Your task to perform on an android device: I would like to share my favorite book, The catcher in the rye, on Webnovel app to my mother Bianca, who asked me for a book recommendation at bianca.rossi1967@gmail.com.
Image 0: 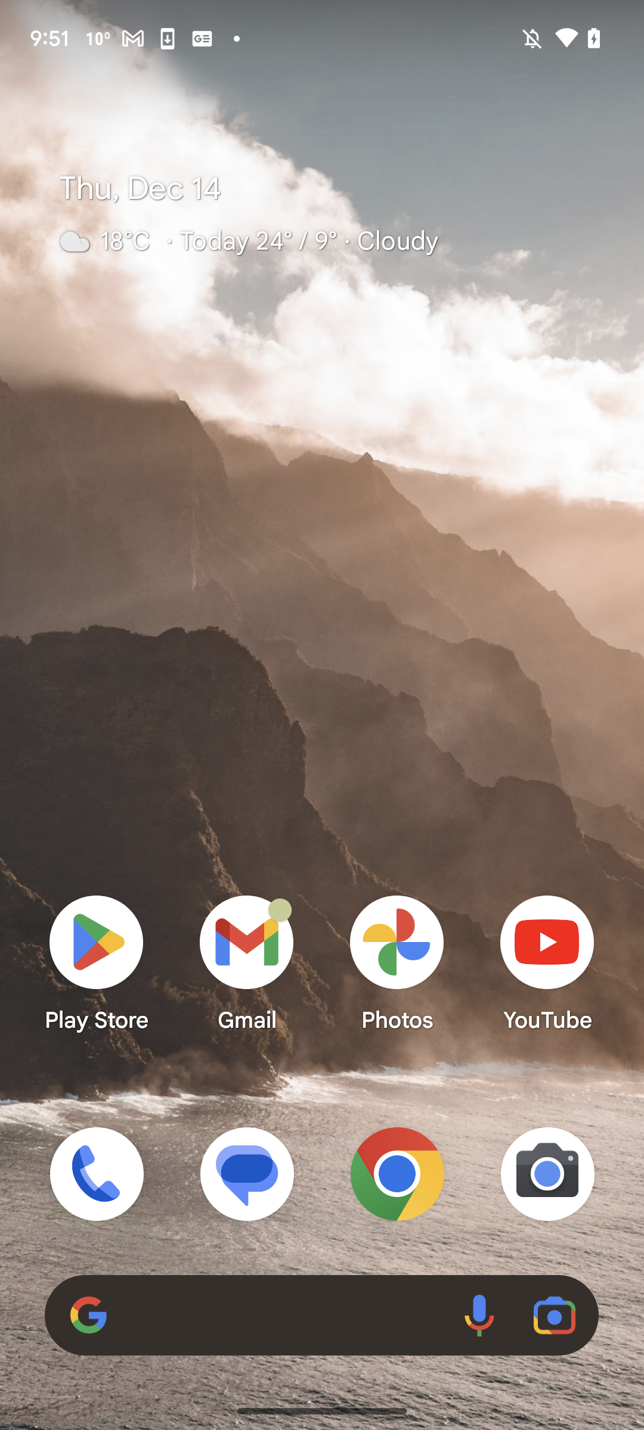
Open WebNovel app
Step 0: open app "WebNovel"
Image 1: 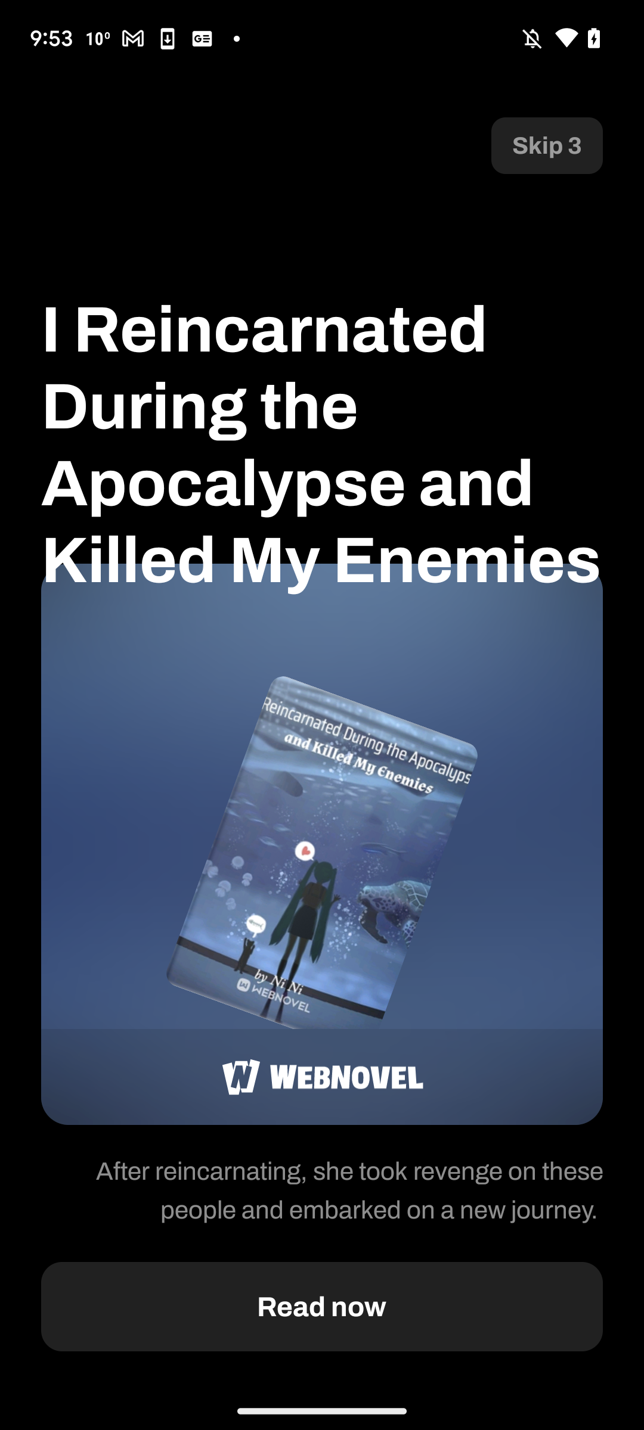
Open WebNovel app
Step 1: wait
Image 2: 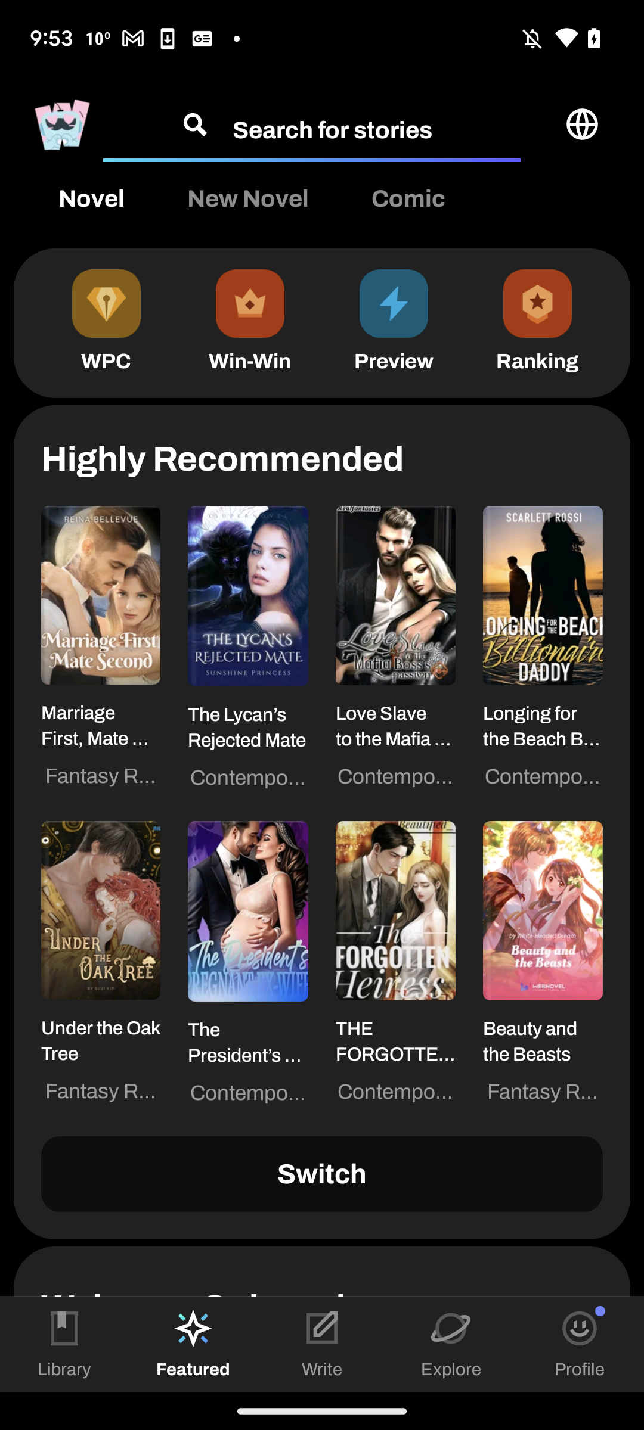
Click on the  search bar at the top of the  screen
Step 2: click (332, 128)
Image 3: 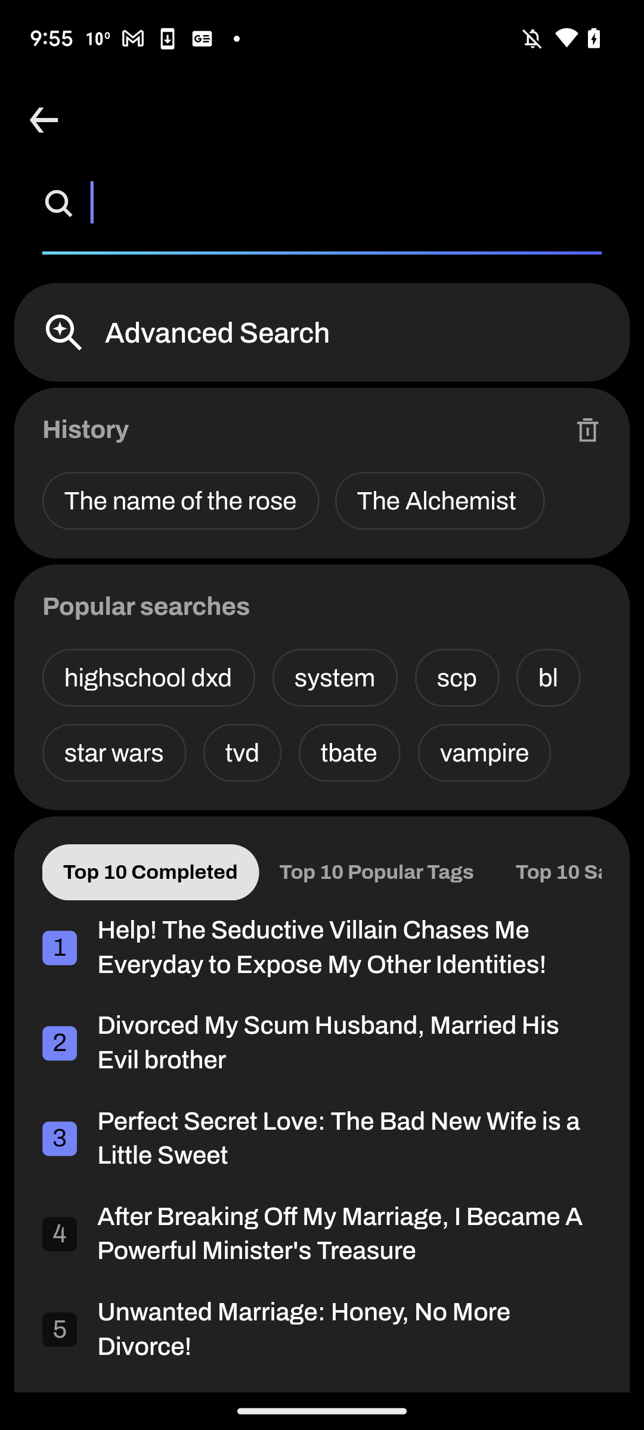
Search for The catcher in the rye
Step 3: type "The catcher in the rye"
Image 4: 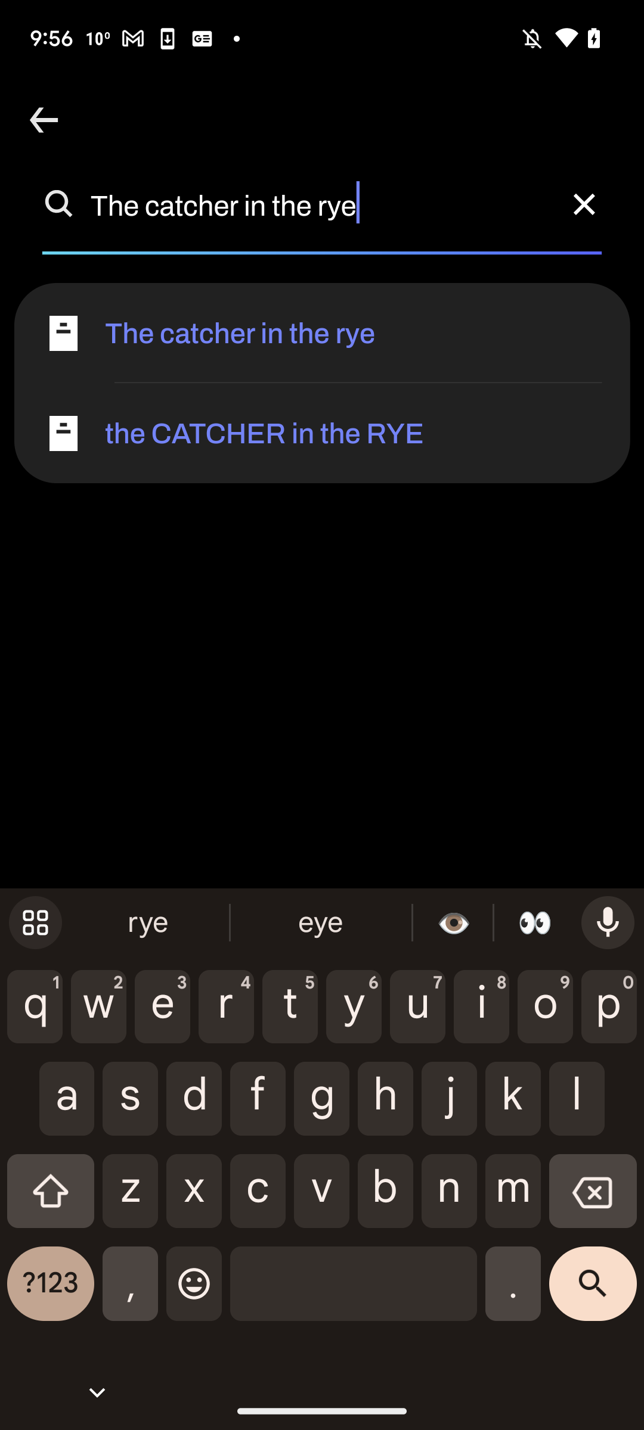
Click on first suggestion
Step 4: click (322, 332)
Image 5: 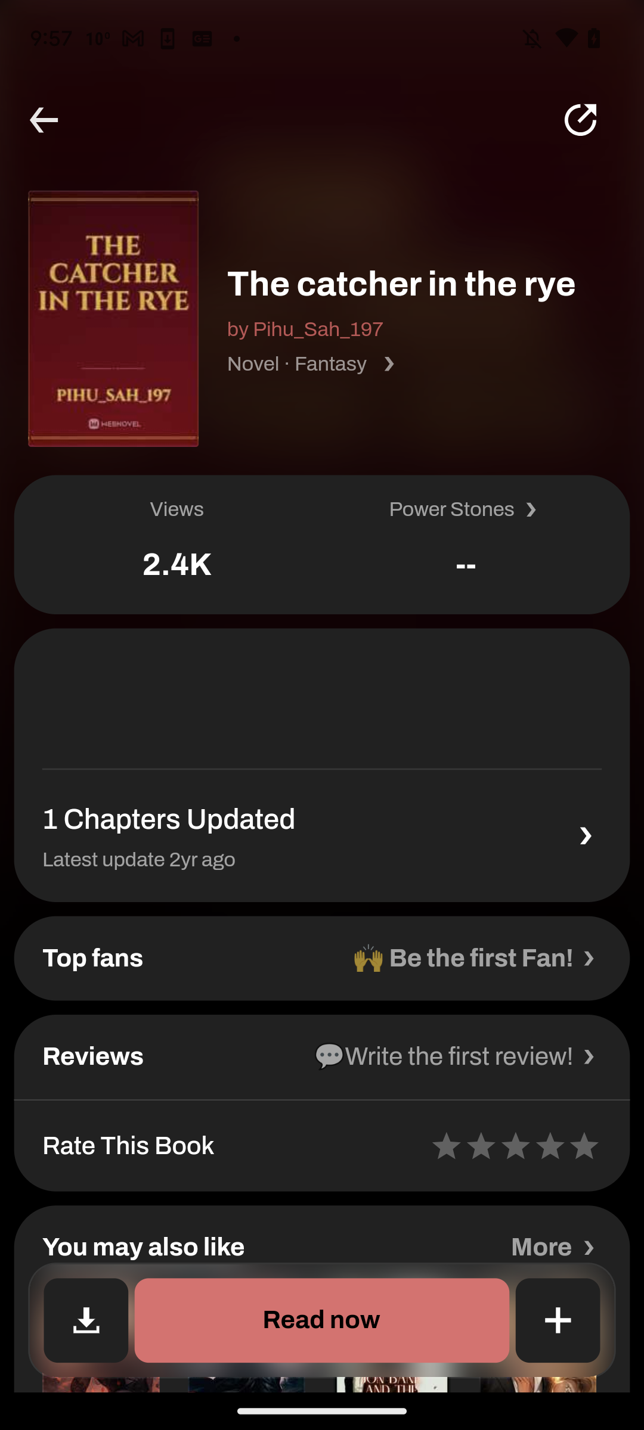
Click on share icon
Step 5: click (322, 696)
Image 6: 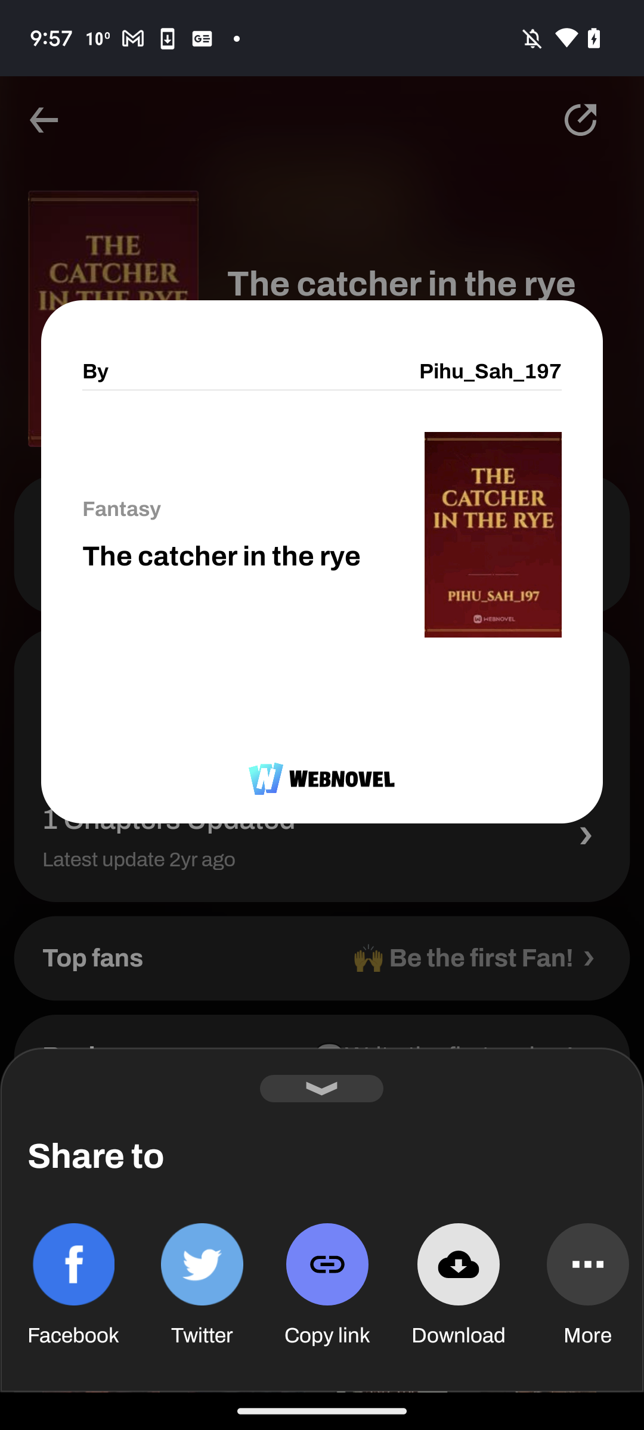
Click on share icon
Step 6: wait
Image 7: 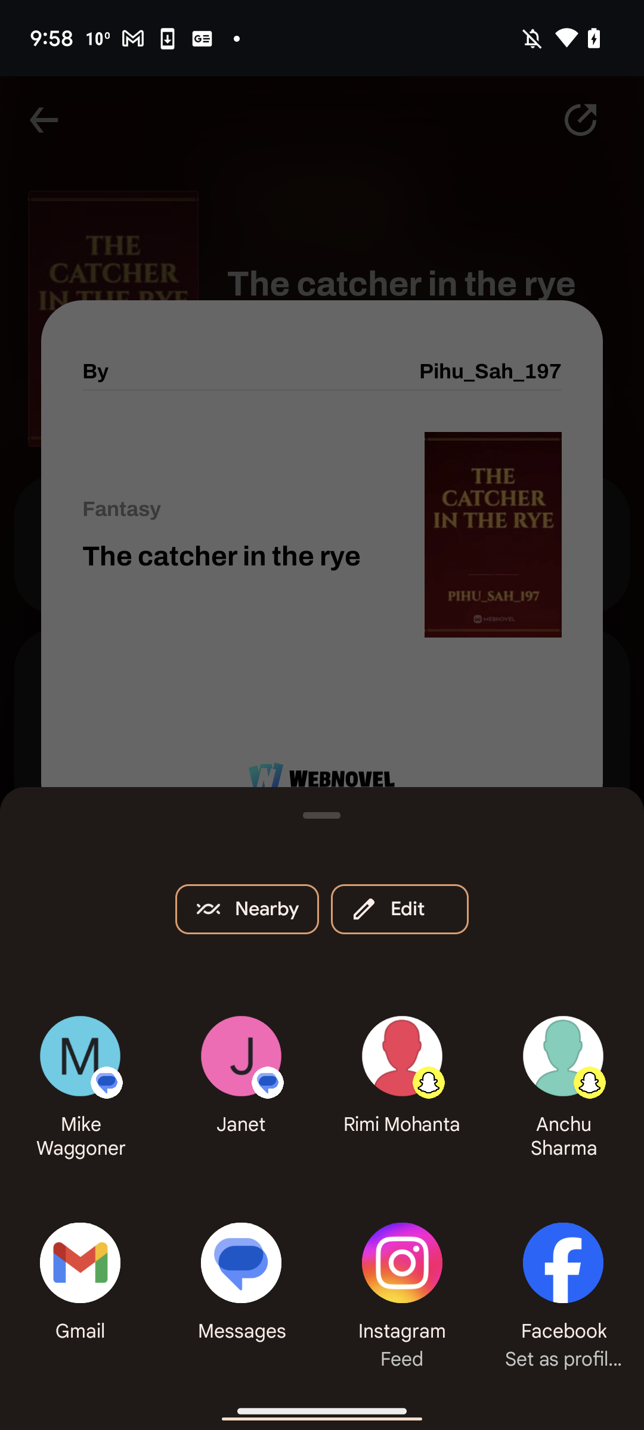
Click on gmail icon
Step 7: click (53, 1274)
Image 8: 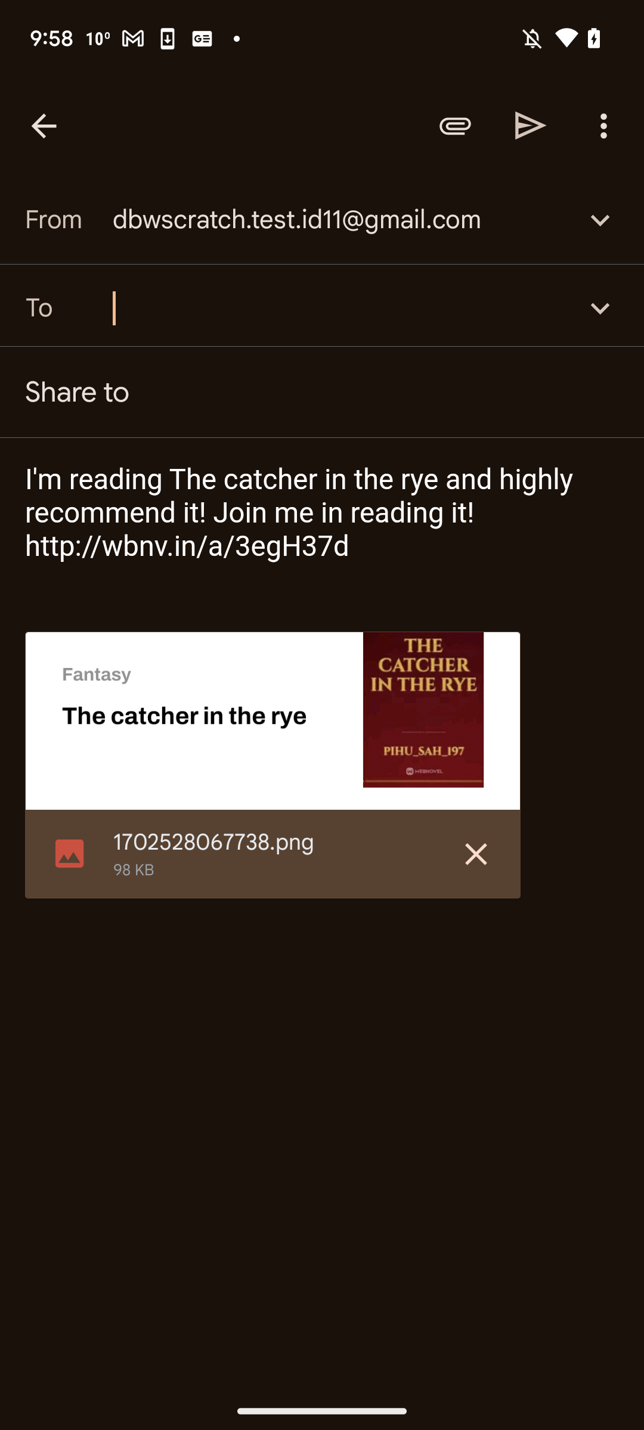
Share to bianca.rossi1967@gmail.com
Step 8: type "bianca.rossi1967@gmail.com"
Image 9: 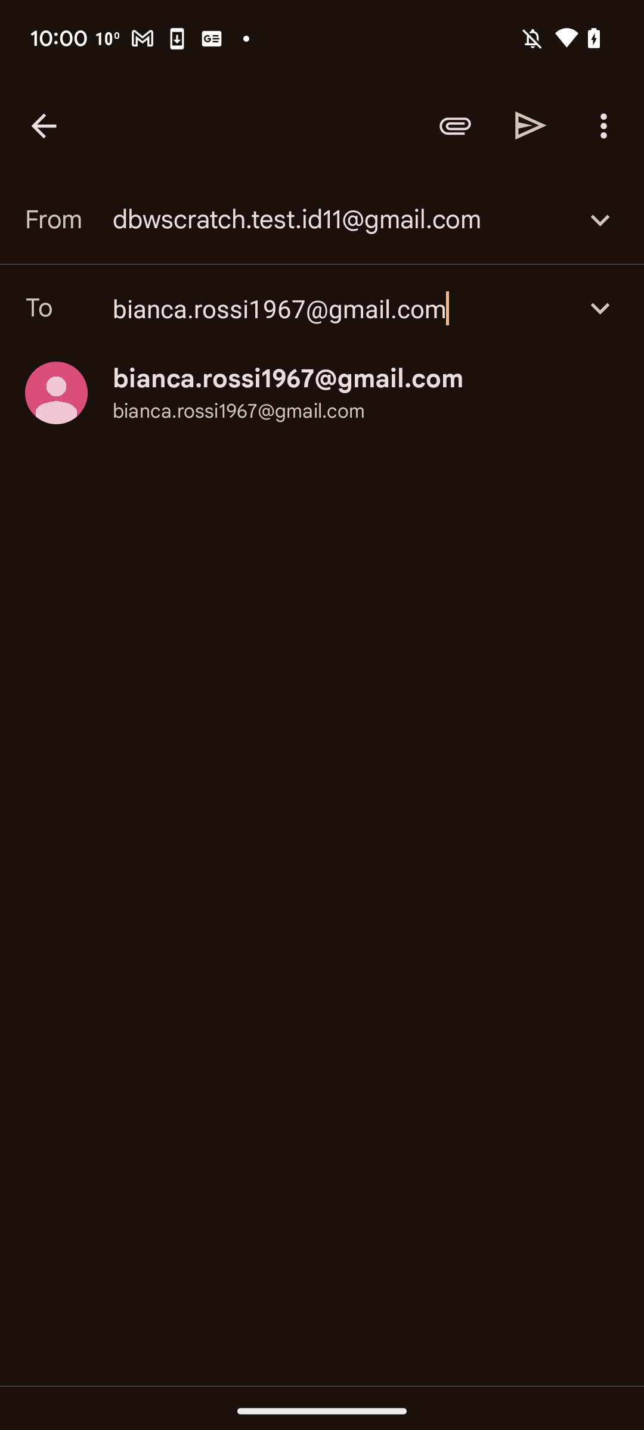
Click on bianca.rossi1967@gmail.com
Step 9: click (239, 411)
Image 10: 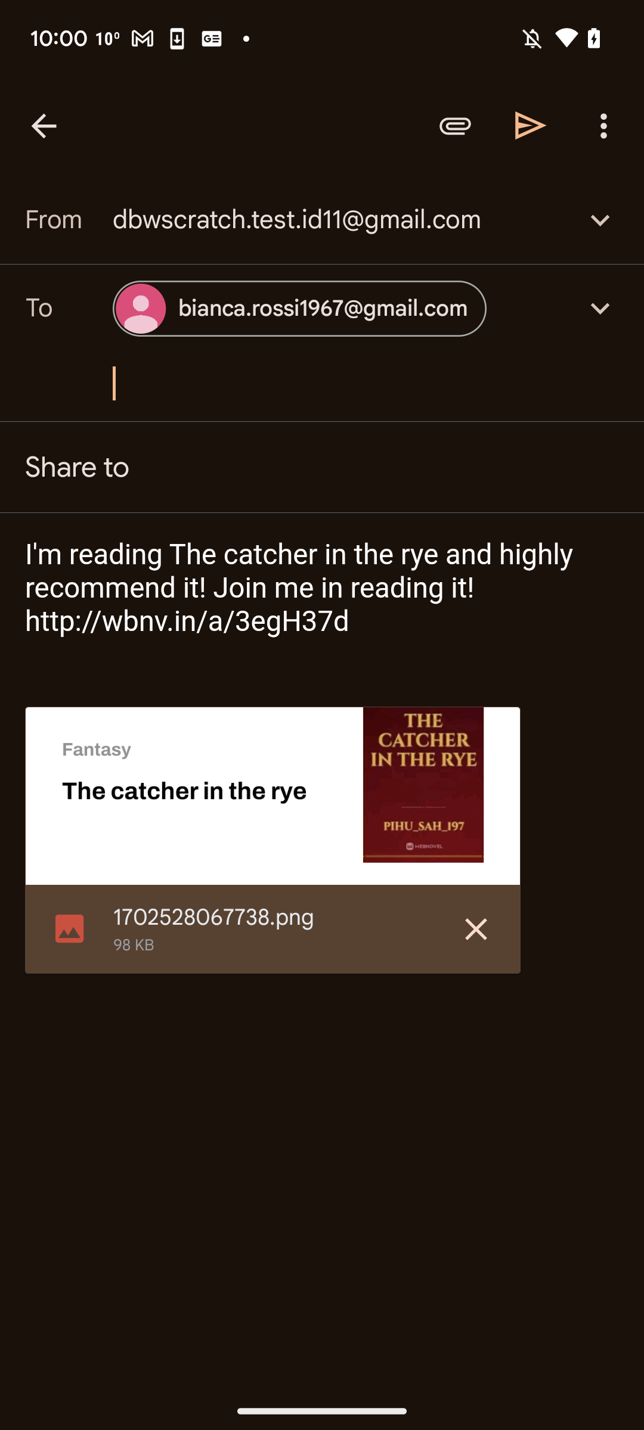
Click on share icon
Step 10: click (531, 126)
Image 11: 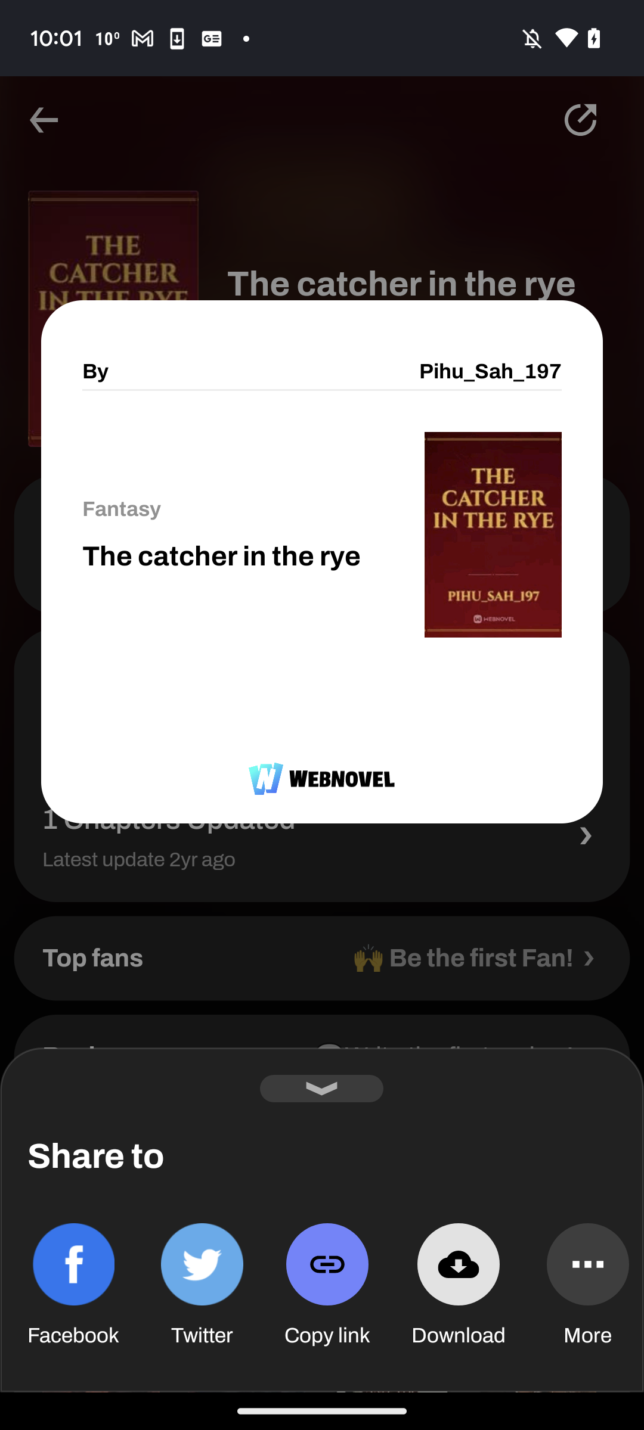
Click on share icon
Step 11: click (588, 1264)